Your task to perform on an android device: I'm going to meet my son on his birthday, who lives in Berlin, but this time I decided to travel by train, so search the schedule of trains from Ulm to Berlin in the Rail Planner app.
Image 0: 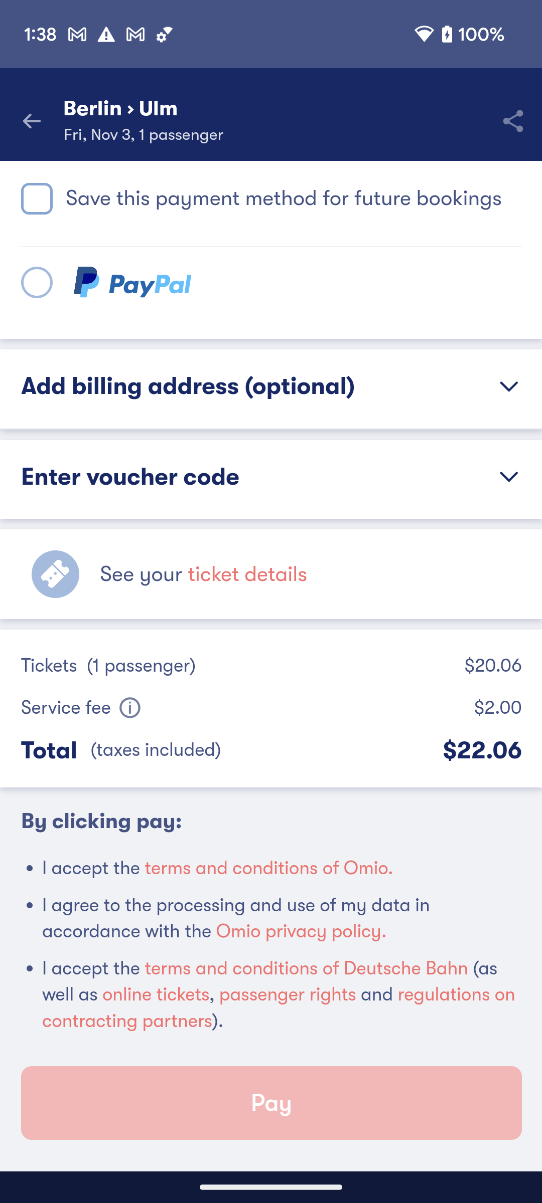
Open the Rail Planner app.
Step 0: open app "Rail Planner"
Image 1: 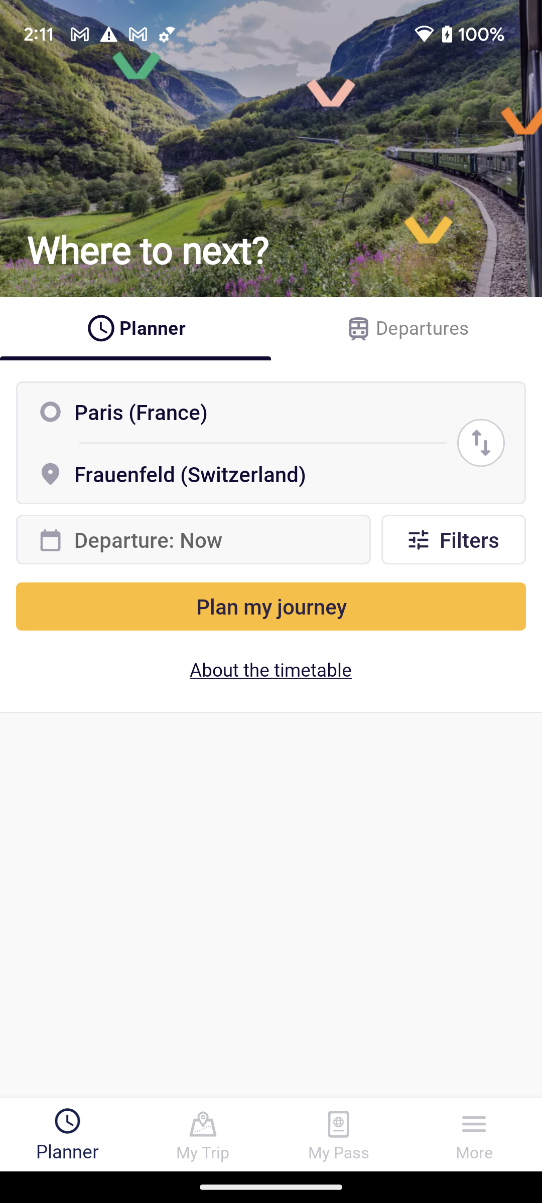
Click on the first input box to enter the departure location.
Step 1: click (271, 412)
Image 2: 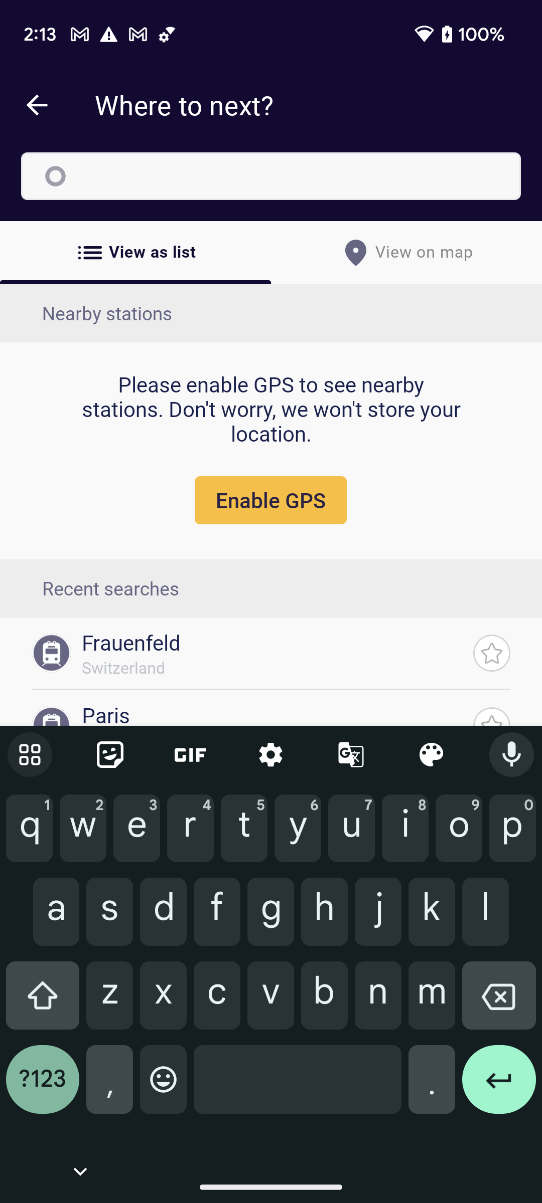
Type Ulm in the search location bar.
Step 2: type "Ulm"
Image 3: 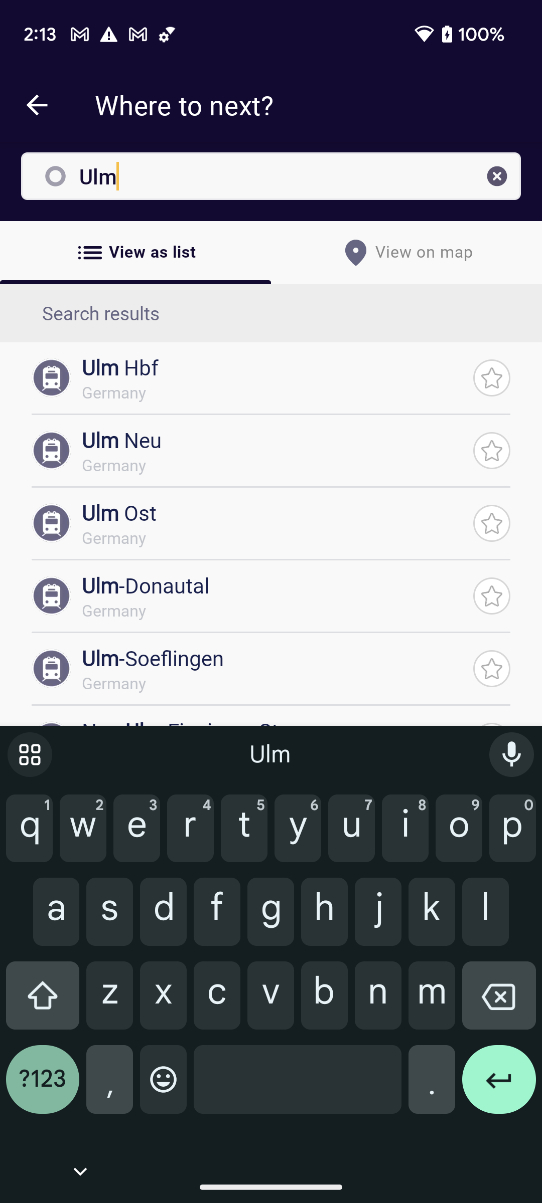
Click on the Ulm Hbf to select the location.
Step 3: click (274, 367)
Image 5: 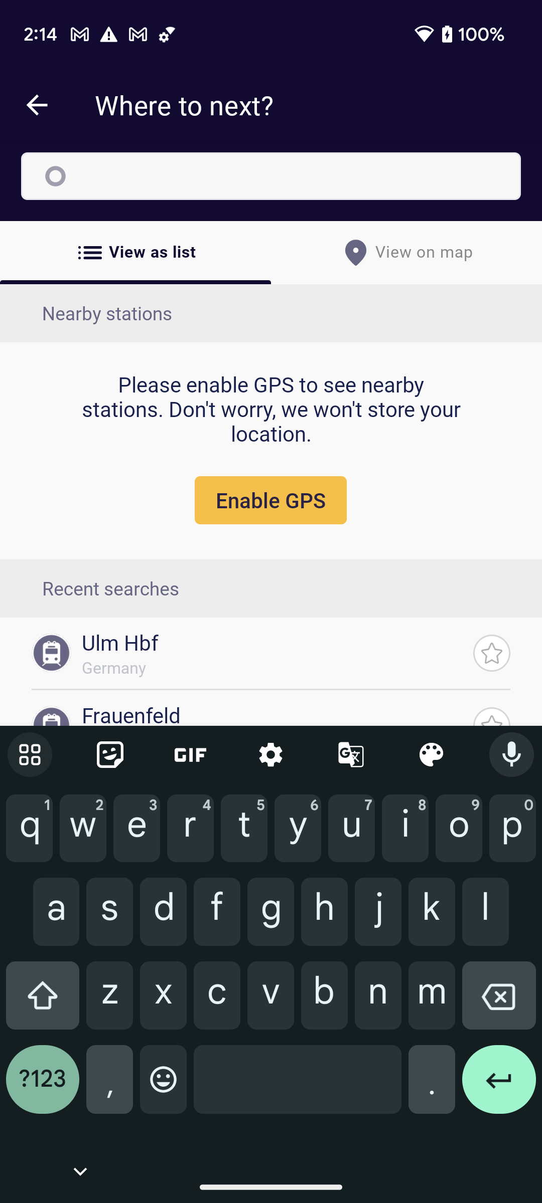
Type Berlin in the search location bar.
Step 5: type "Berlin"
Image 7: 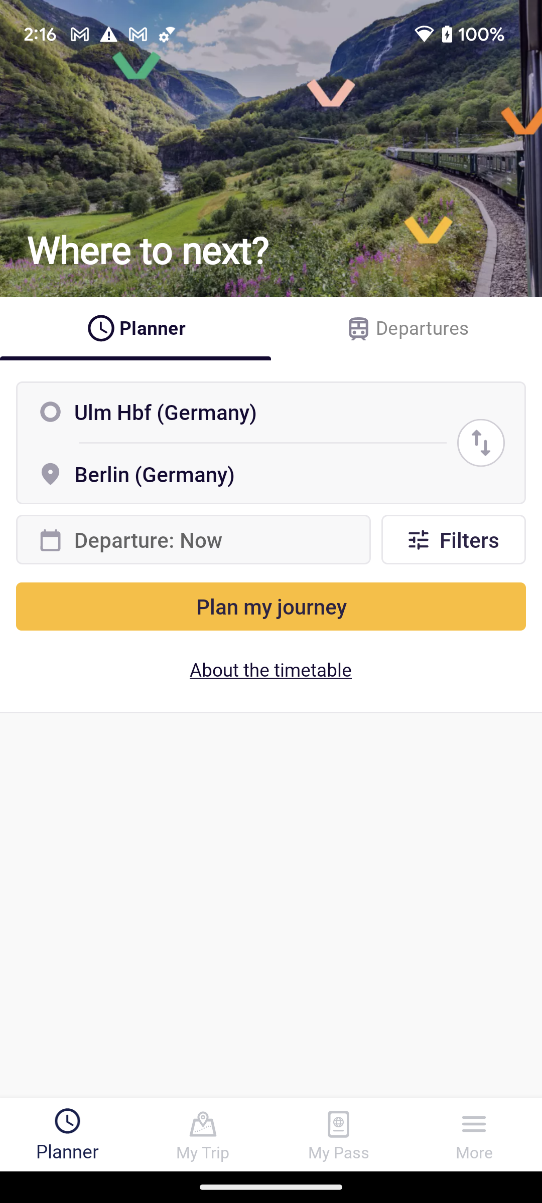
Click on the Plan my journey button to search for the schedule.
Step 7: click (270, 606)
Image 8: 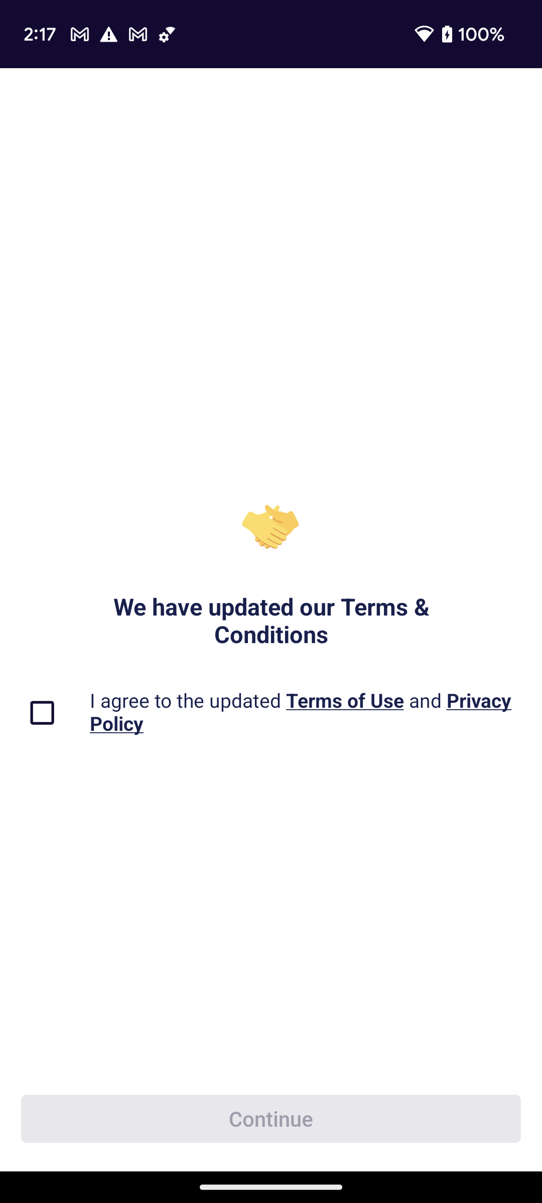
Click on the check box.
Step 8: click (53, 712)
Image 9: 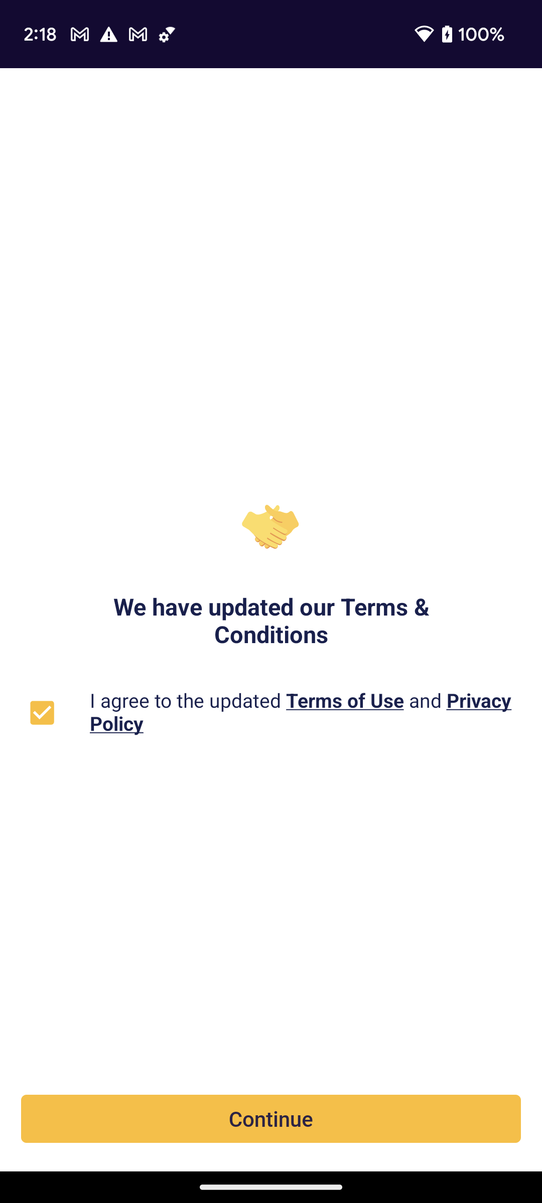
Click on the Continue button at the bottom of the screen to remove this pop up window.
Step 9: click (271, 1119)